Your task to perform on an android device: Find a book "Do It Now by Napolean Hill" in the Purple Books app
Image 0: 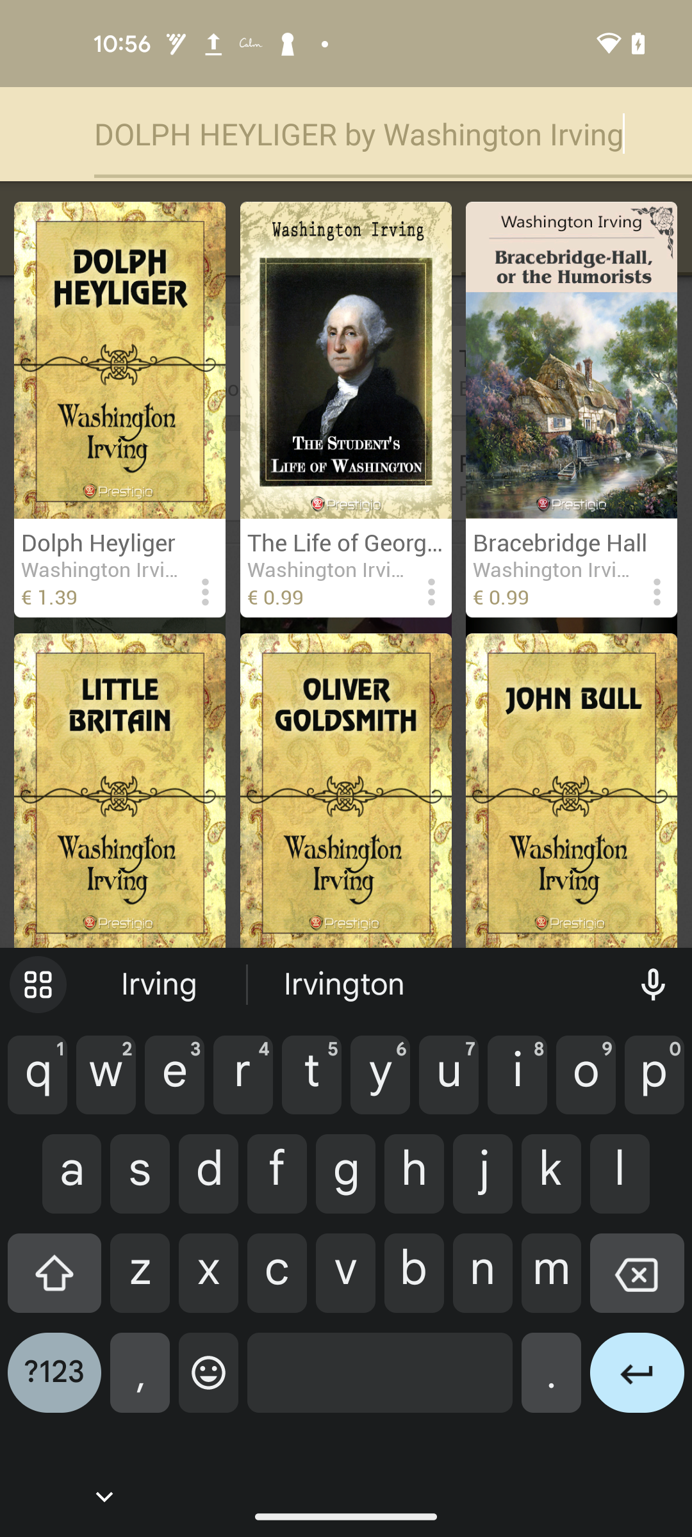
Open Purple Books app
Step 0: open app "Purple Books"
Image 1: 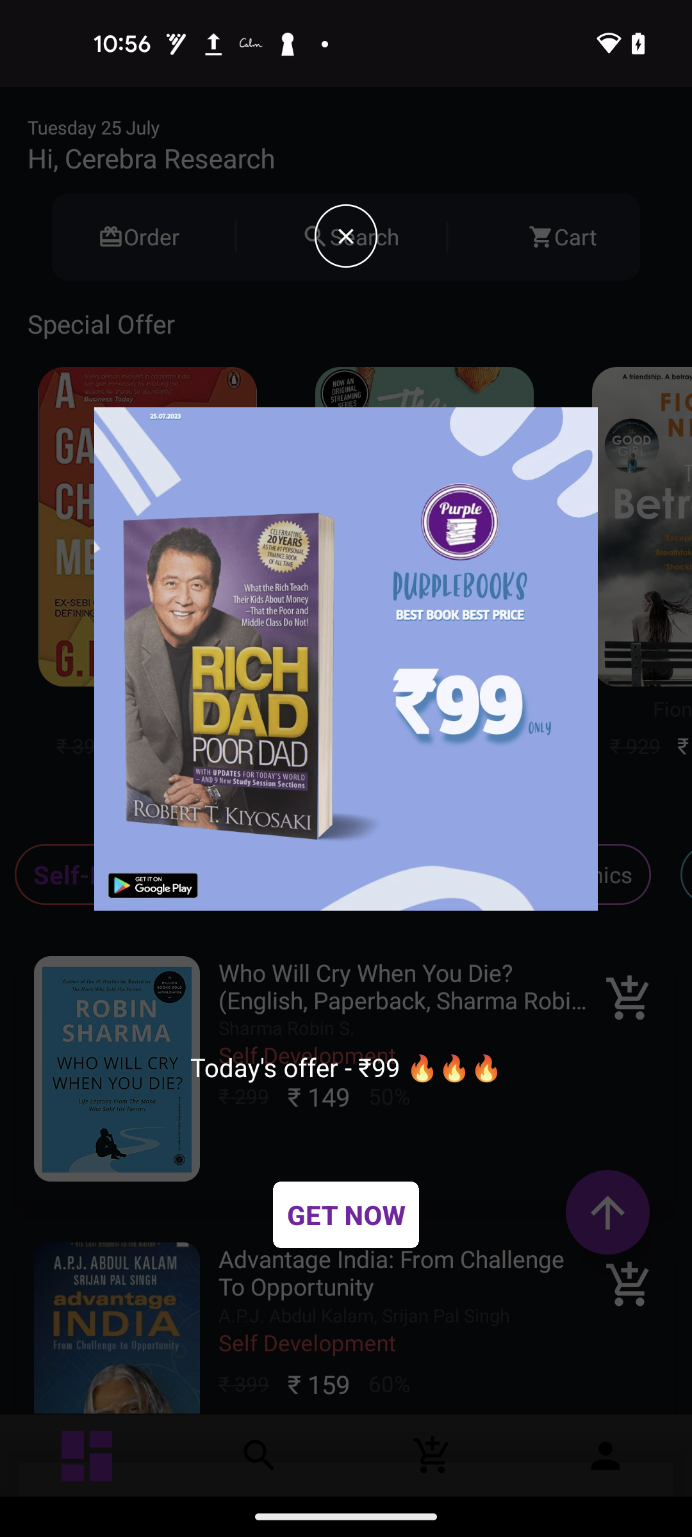
Click on the  close icon at the pop up screen
Step 1: click (346, 236)
Image 2: 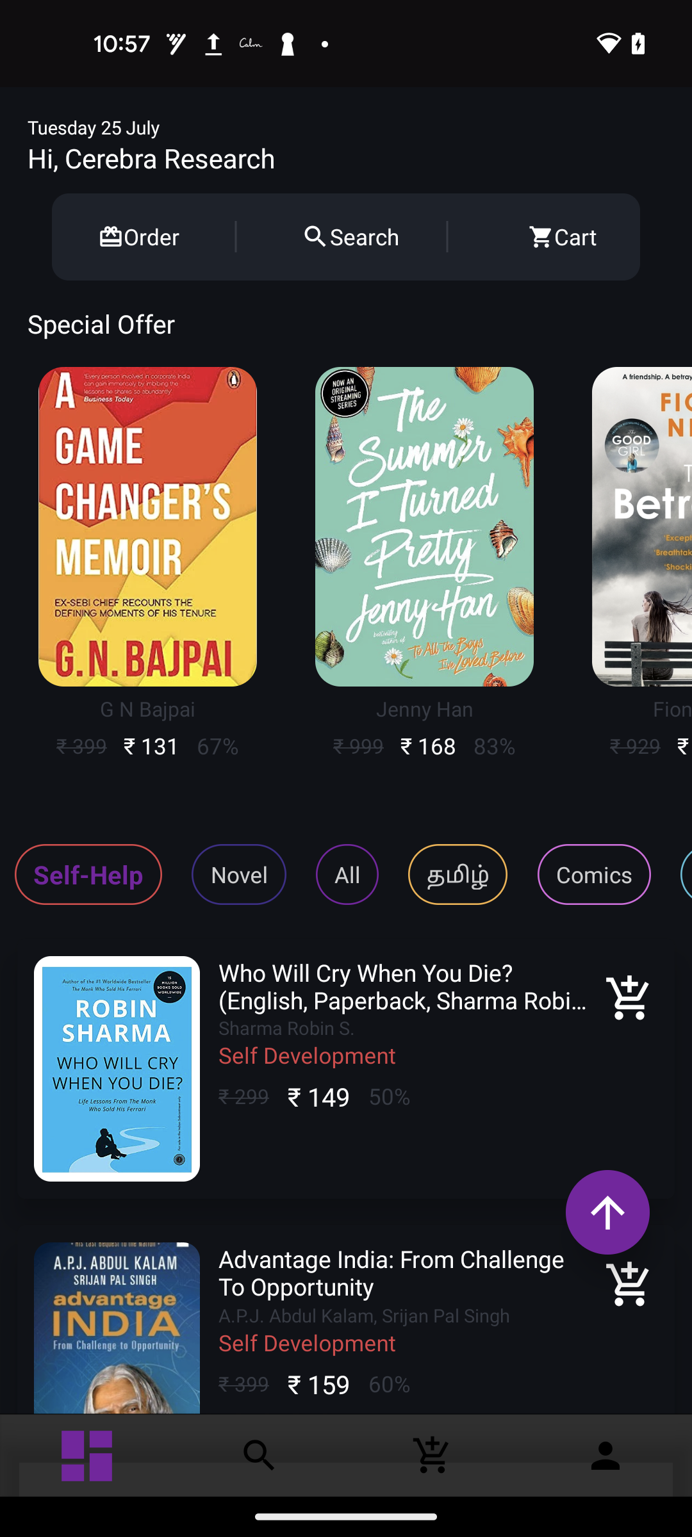
Click on the Search icon at the bottom of the screen
Step 2: click (259, 1456)
Image 3: 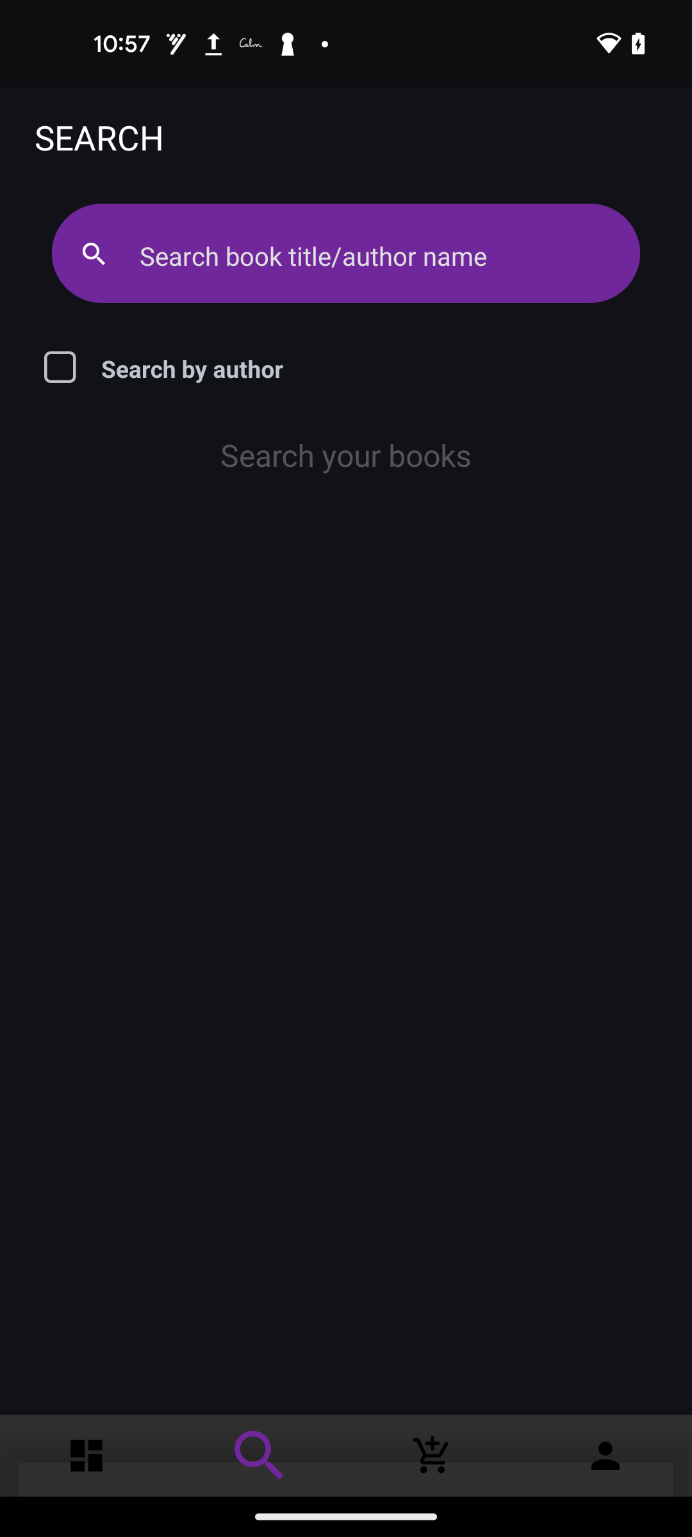
Click on the books search bar at the top of the screen
Step 3: click (370, 256)
Image 4: 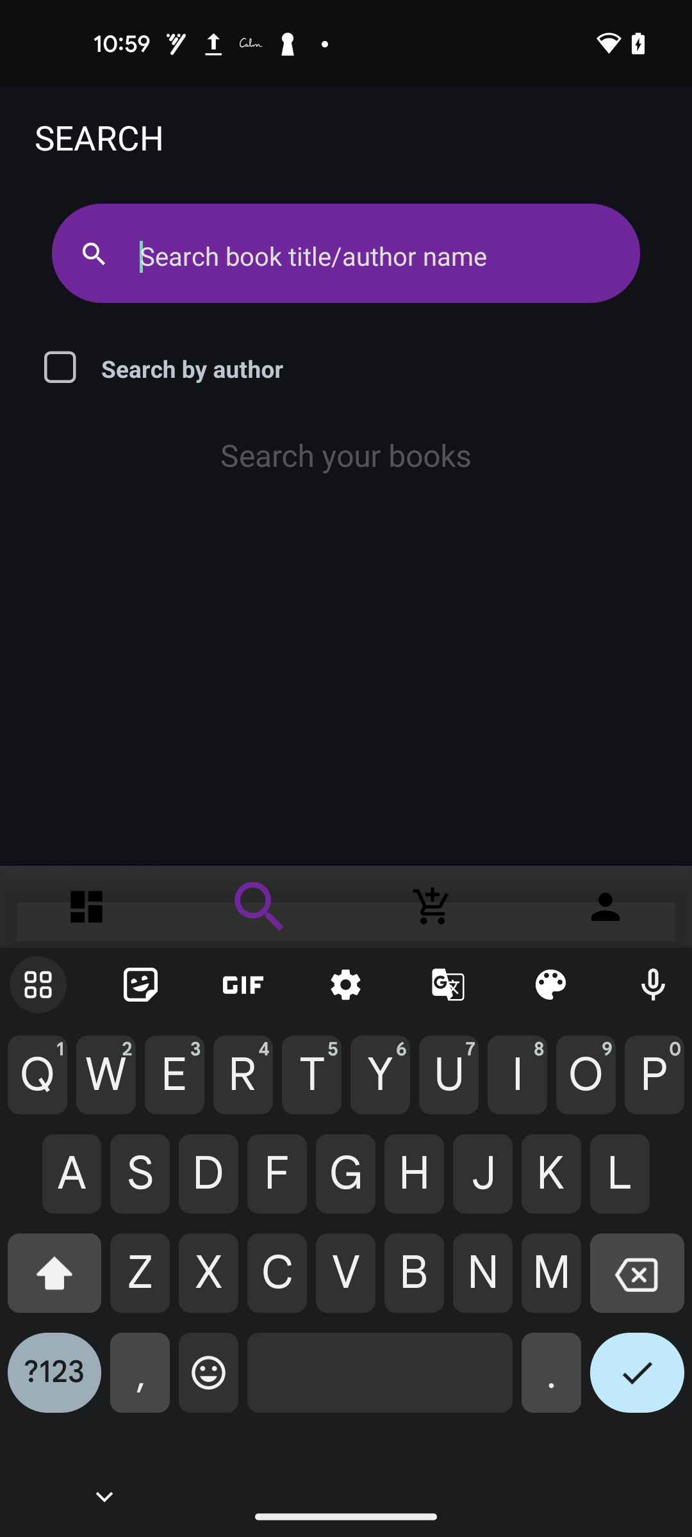
Type "Do It Now"
Step 4: type "Do It Now"
Image 5: 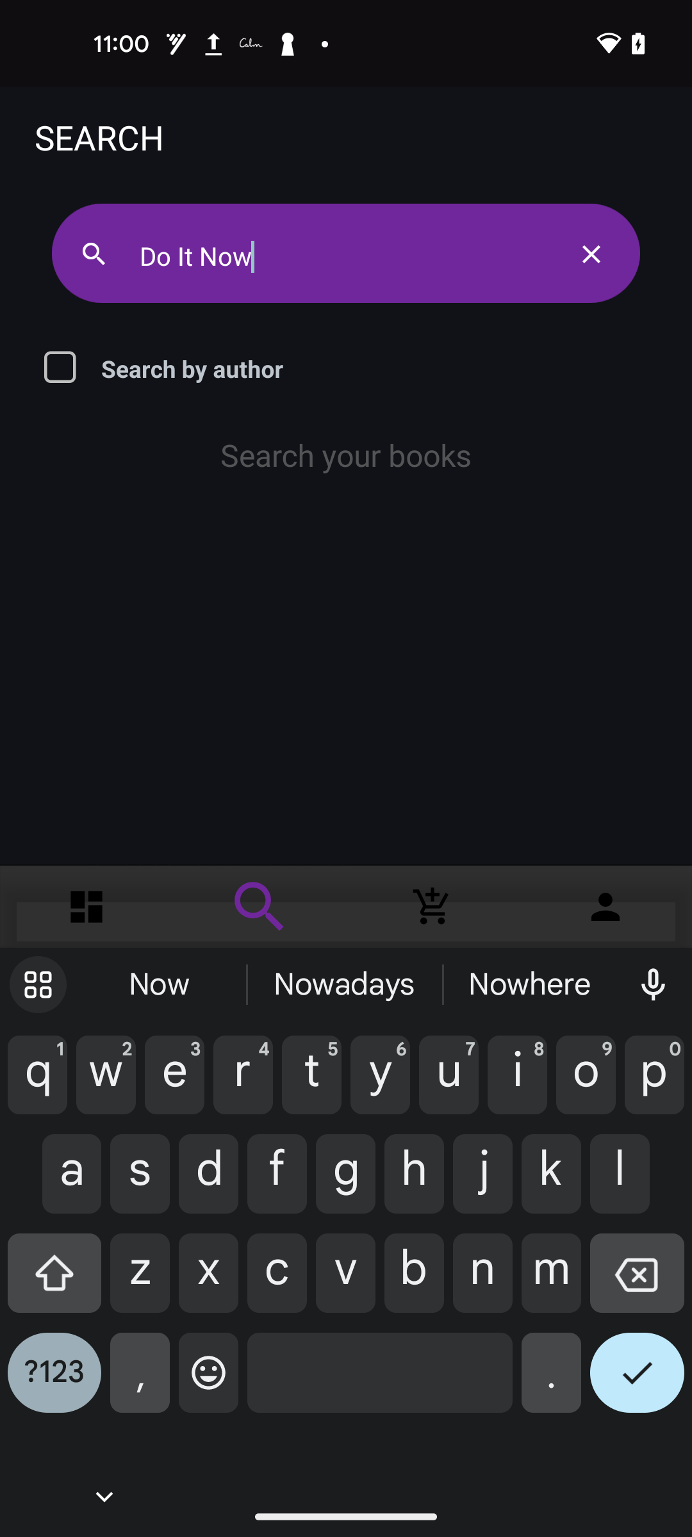
Click on the Check icon at the bottom right corner of the screen
Step 5: click (637, 1382)